Your task to perform on an android device: Add the code "FEAST" to get a 60% discount on my Italian Pepperoni pizza order on the Zomato app.
Image 0: 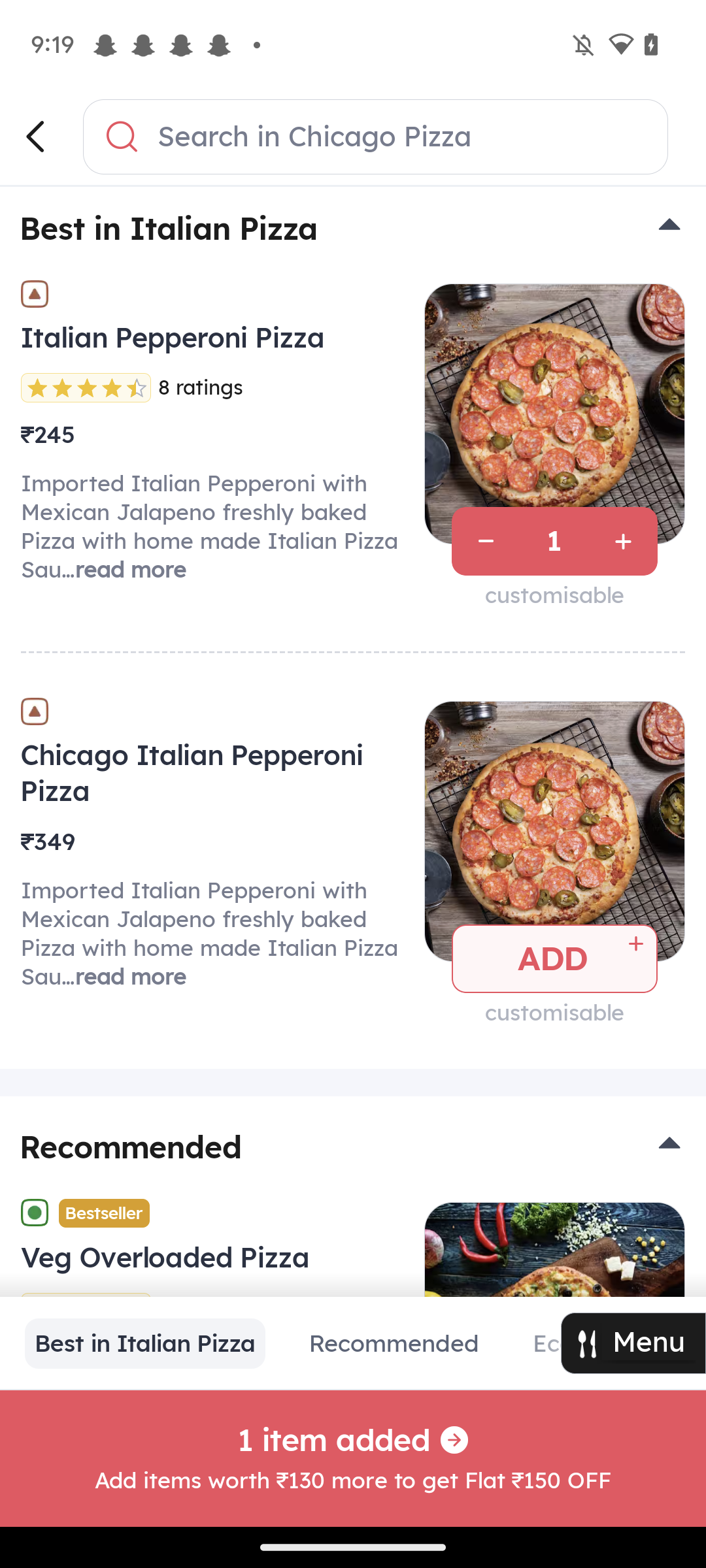
Click on the go ahead icon at the bottom.
Step 0: click (360, 1431)
Image 1: 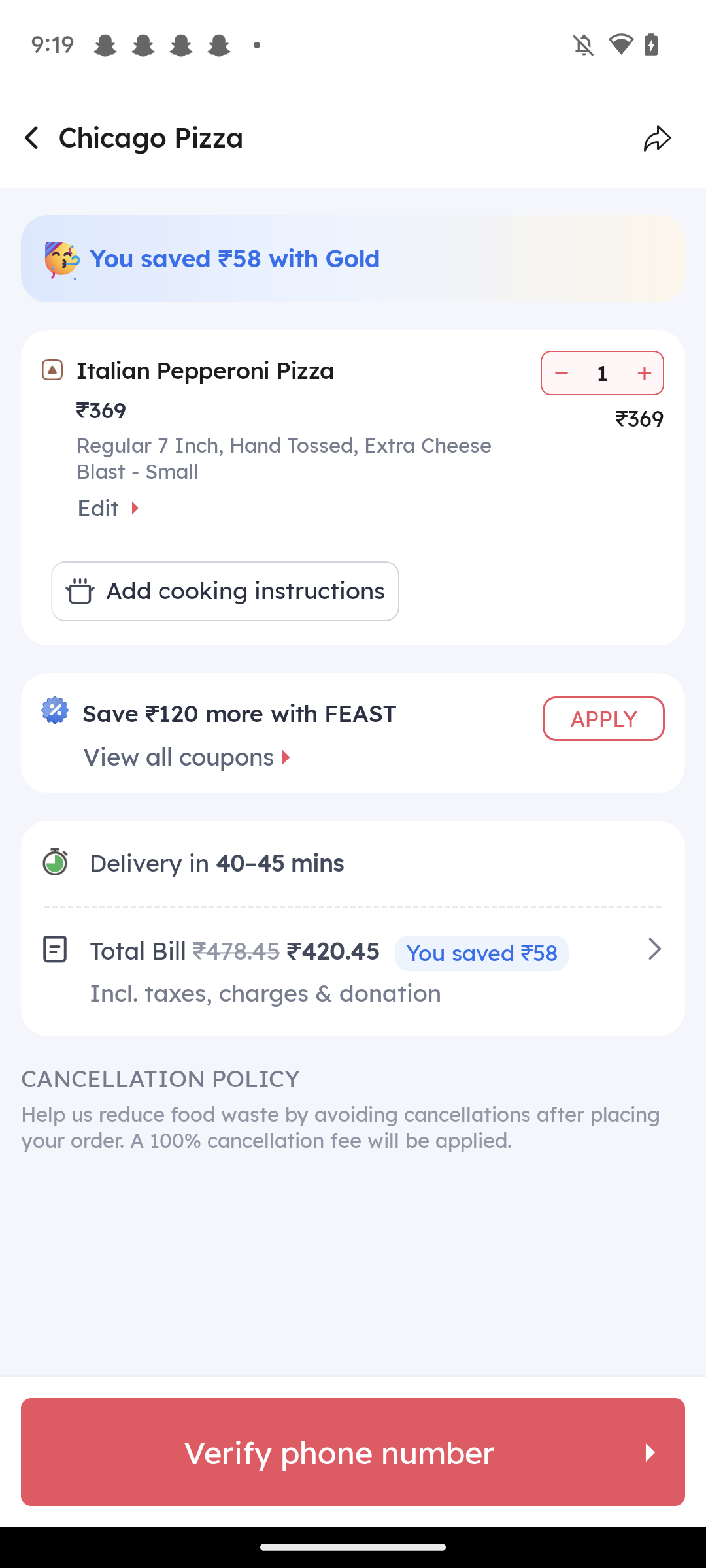
Click on the View all coupons tab.
Step 1: click (190, 756)
Image 2: 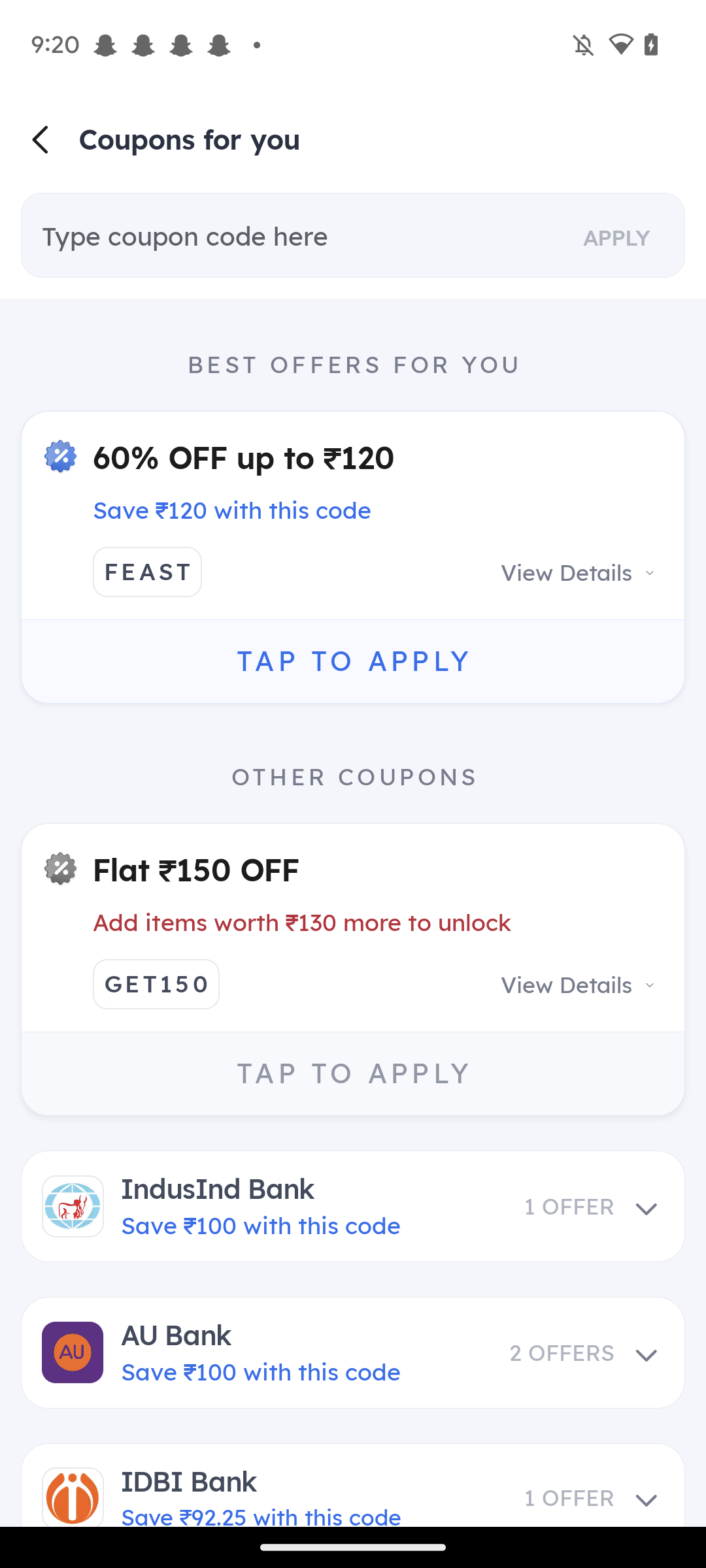
Click on the Input box at the top.
Step 2: click (305, 237)
Image 3: 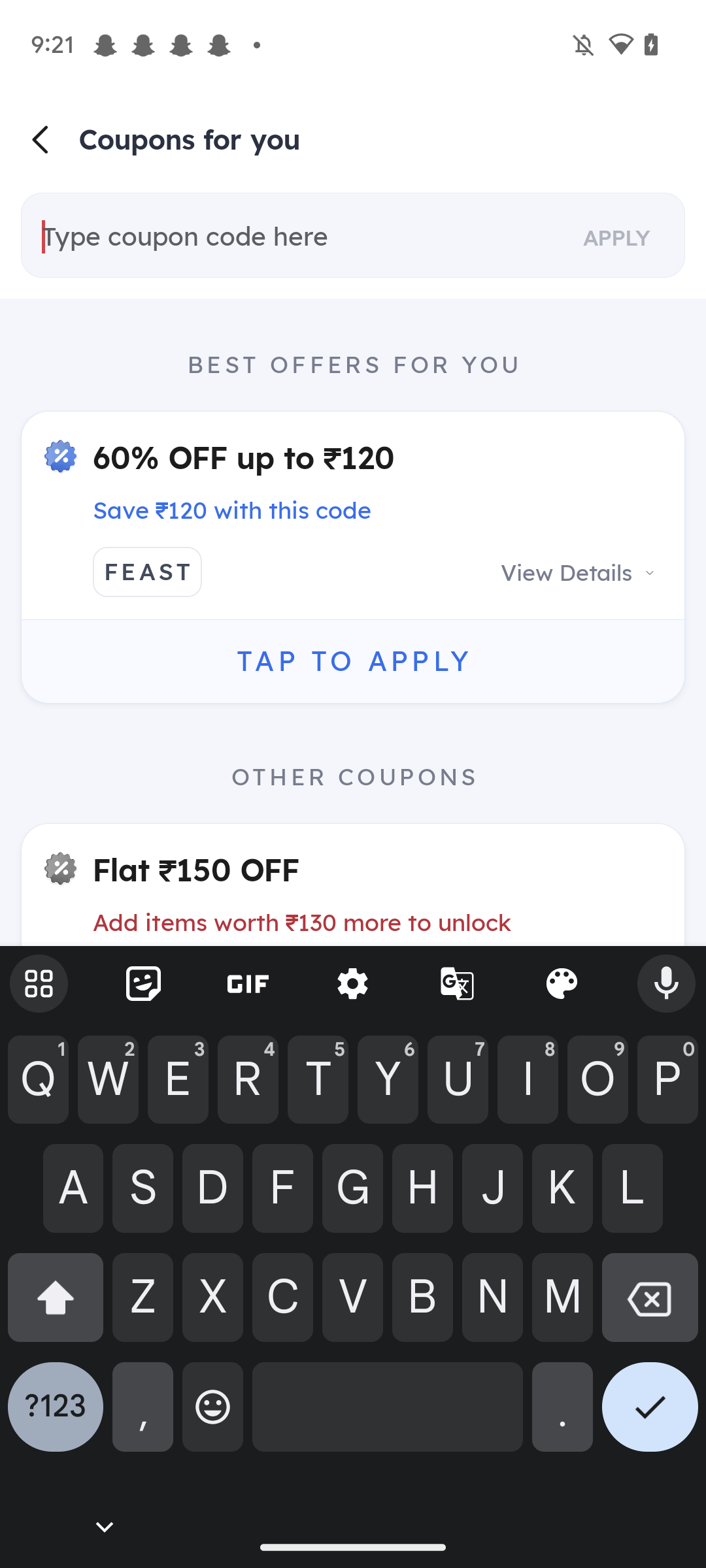
Type "FEAST" in the input box.
Step 3: type "FEAST"